Your task to perform on an android device: In the Plantum app, I want to create a garden plan to grow a Peace lily also mentioning their water , temperature, light and humidity required to grow them.
Image 0: 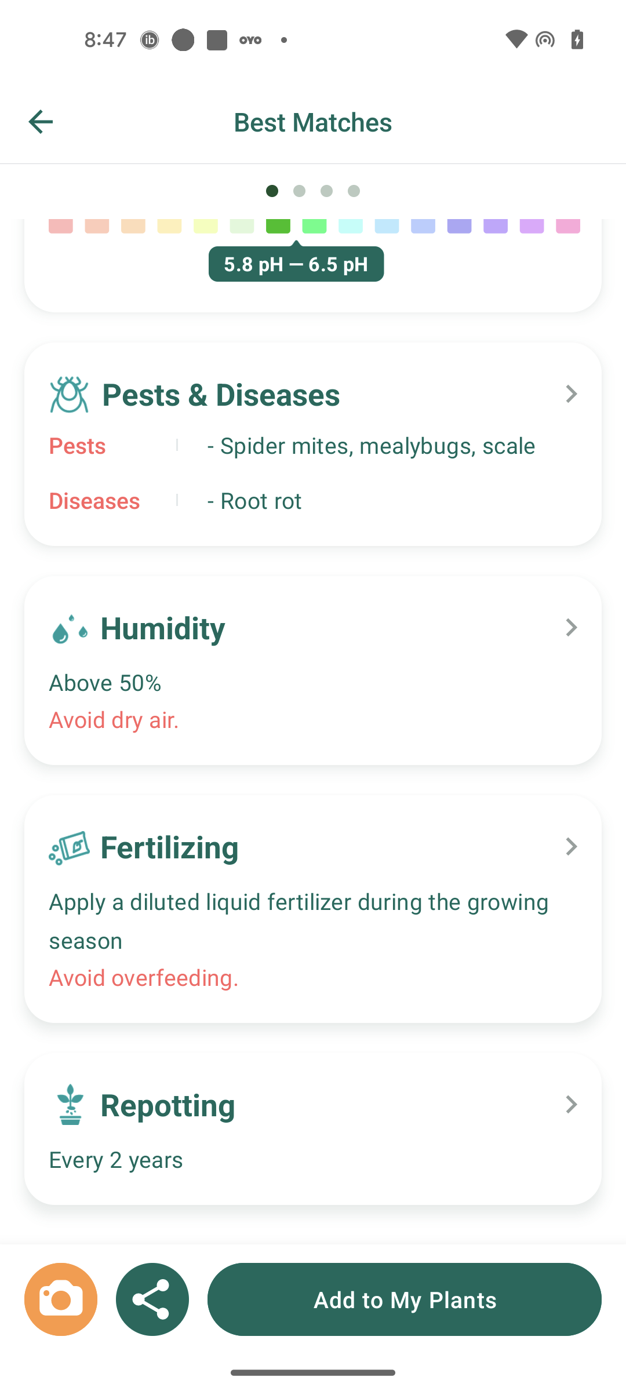
Click on the Add to My Plants button
Step 0: click (405, 1299)
Image 1: 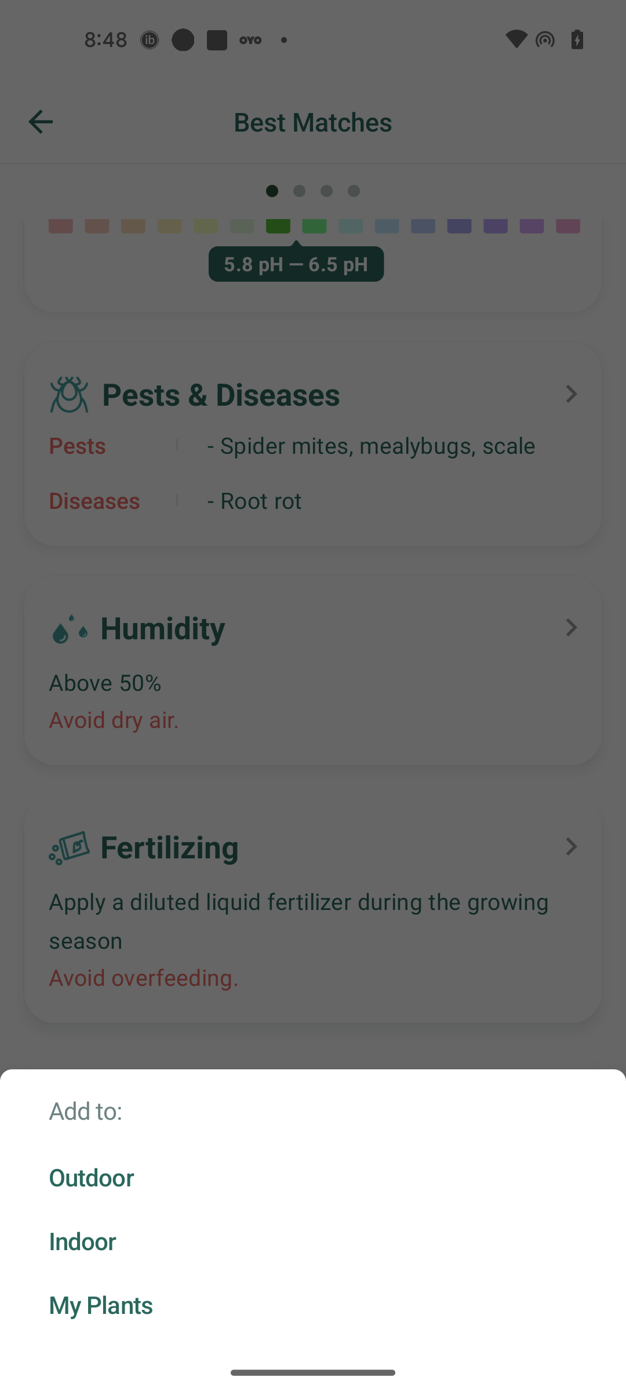
Select the My Plants option
Step 1: click (312, 1304)